Your task to perform on an android device:  Turn off the attachments notification settings in the Gmail app.
Image 0: 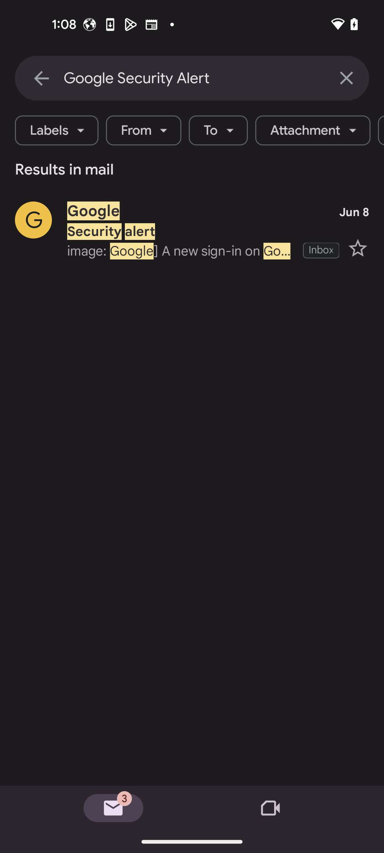
Go back to the previous screen
Step 0: press back button
Image 1: 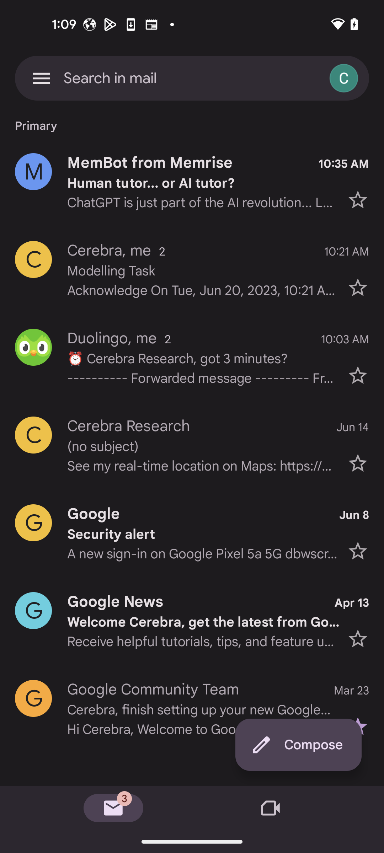
Click on the three lines at the top left corner.
Step 1: click (41, 78)
Image 2: 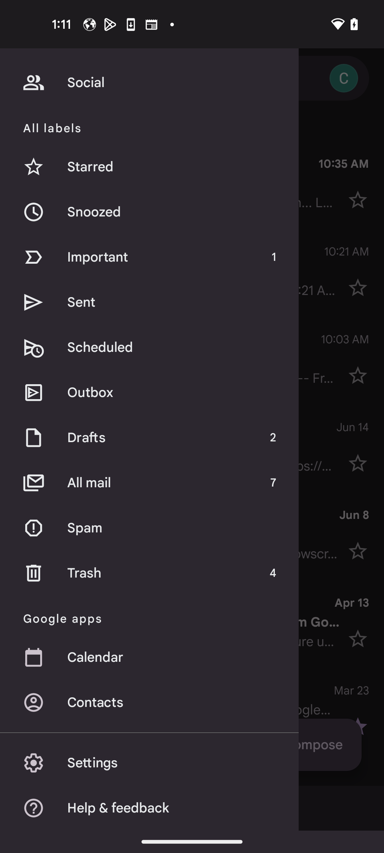
Click on Settings option
Step 2: click (179, 763)
Image 3: 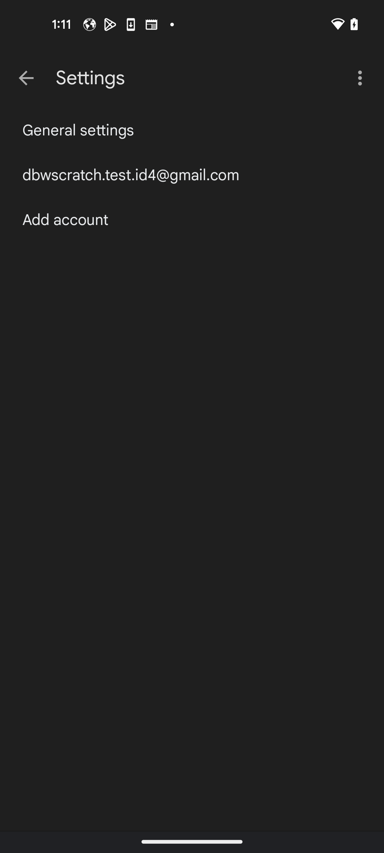
Click on General Settings
Step 3: click (78, 130)
Image 4: 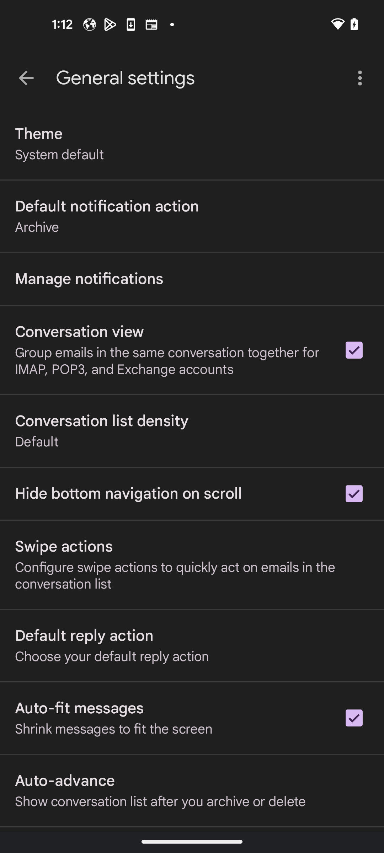
Click on Manage notifications
Step 4: click (192, 279)
Image 5: 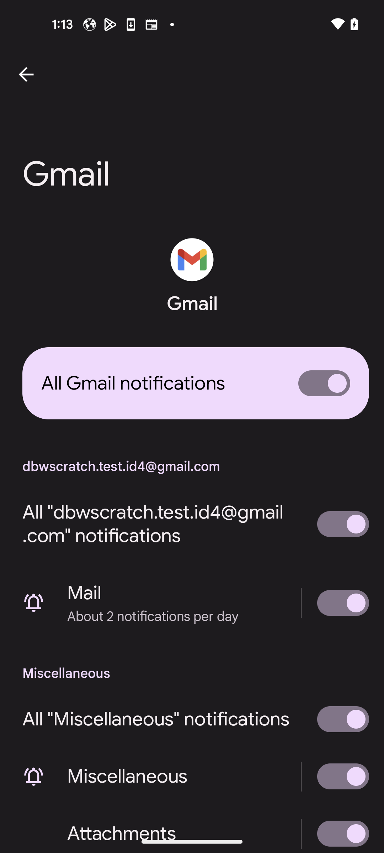
Turn off Attachments notifications
Step 5: click (334, 833)
Image 6: 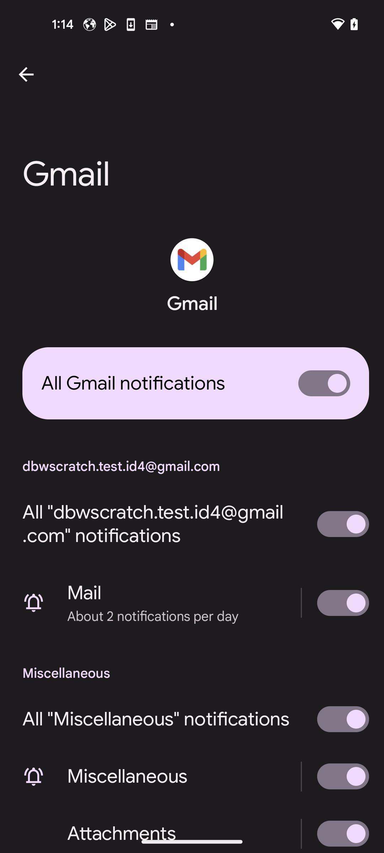
Turn off Attachments notifications
Step 6: click (335, 818)